Your task to perform on an android device: In the Yatra app, Search for the Arnna Hotel in Mumbai. From September 1, 2023, to September 5, 2023, and reserve the Superior Single Occupancy Room
Image 0: 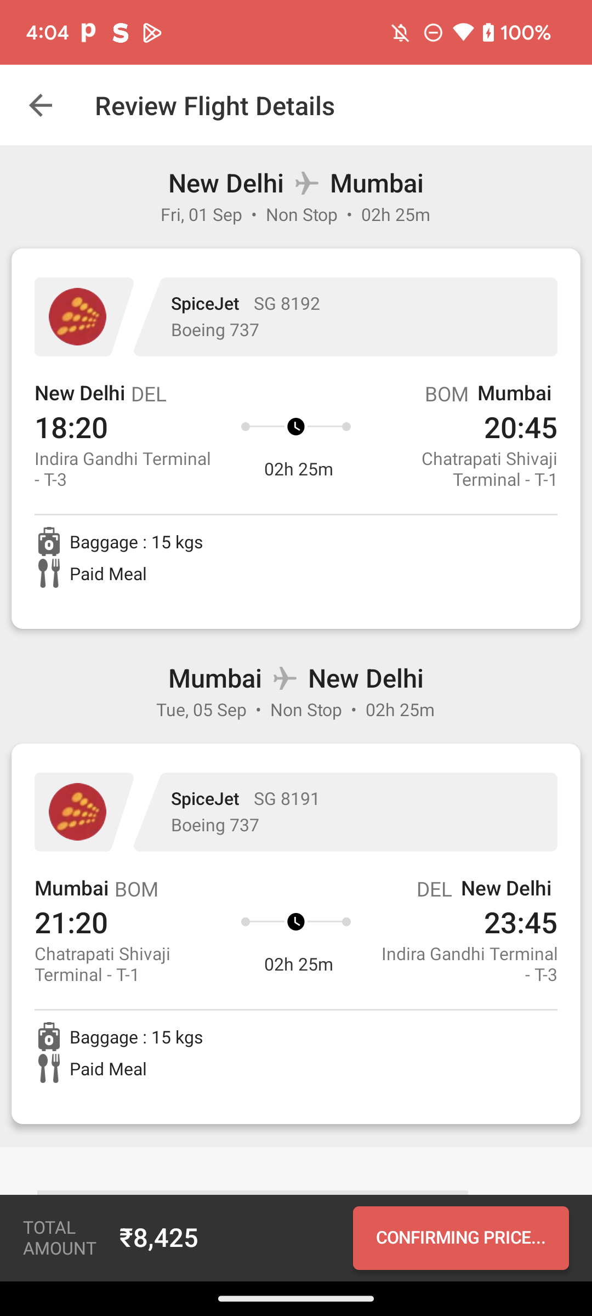
Go back to the Home Screen
Step 0: press back button
Image 1: 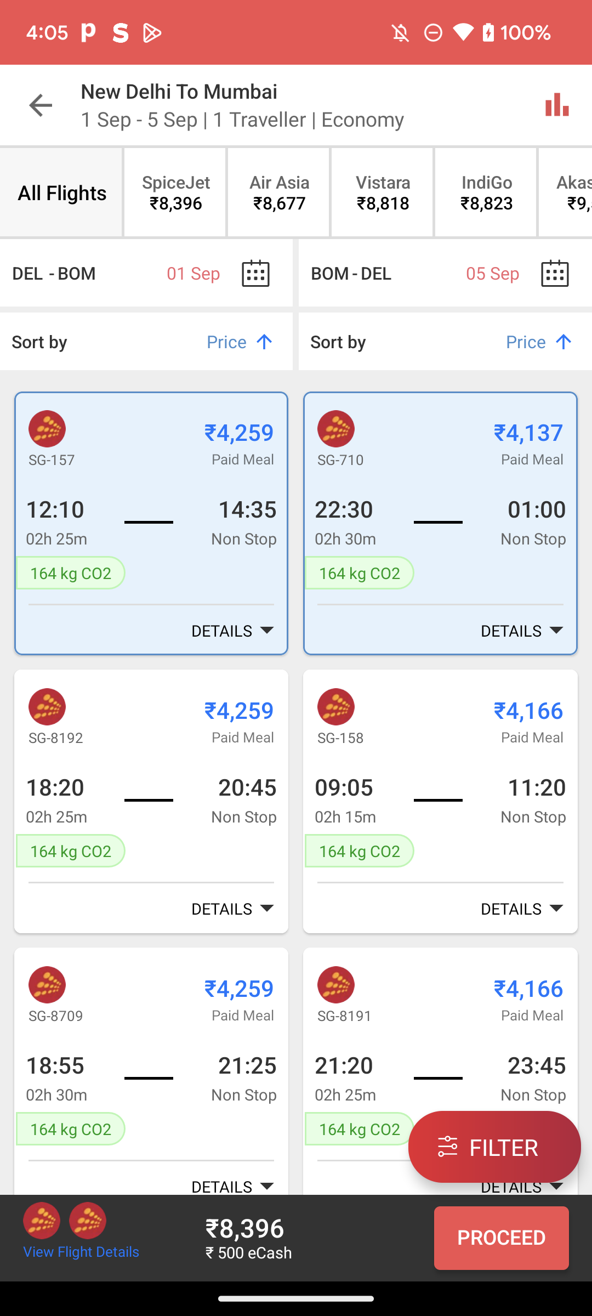
Go back to the Home Screen
Step 1: press back button
Image 2: 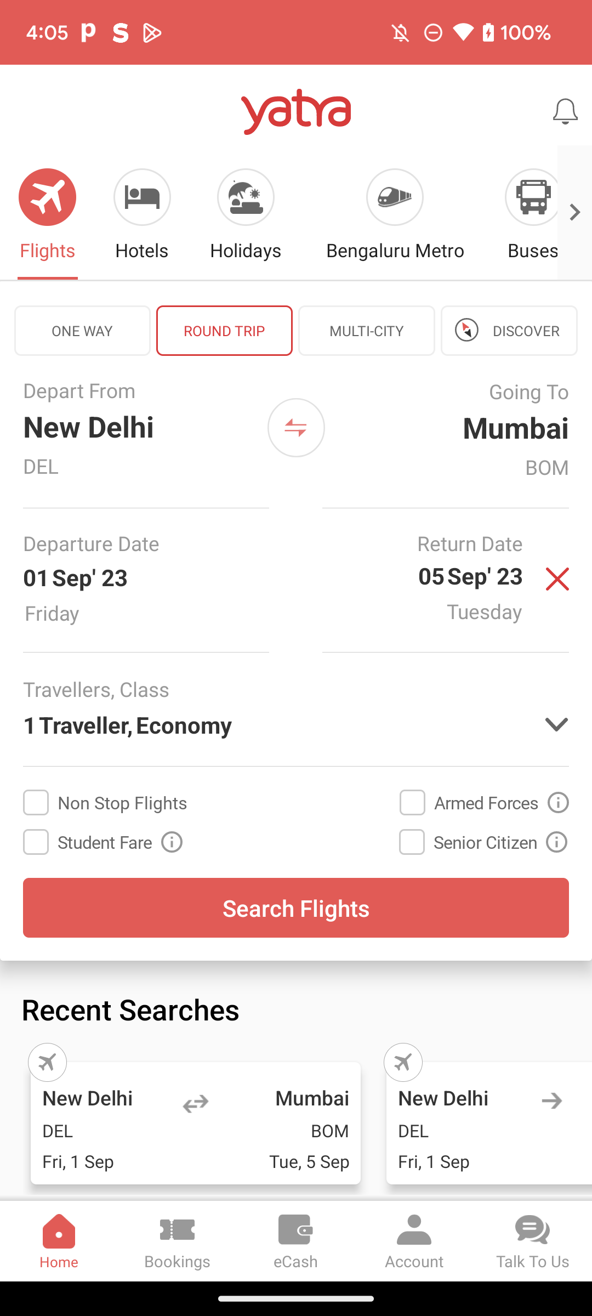
Click on the Hotels Icon at the top of the screen
Step 2: click (130, 213)
Image 3: 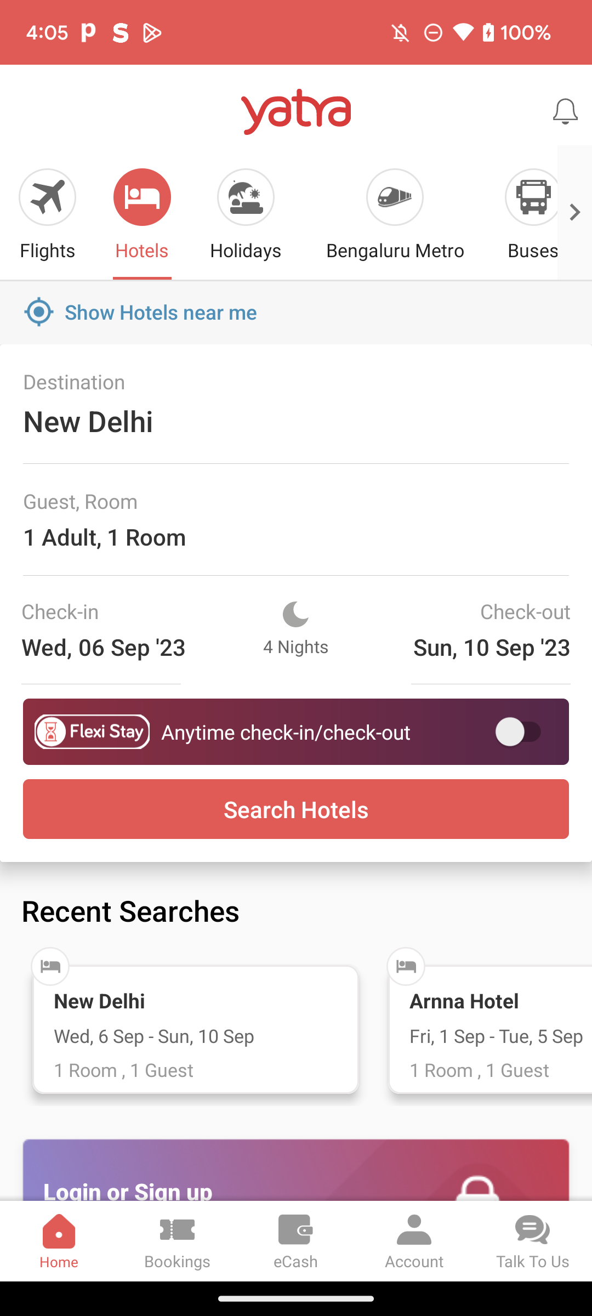
Click on the Destination option
Step 3: click (88, 421)
Image 4: 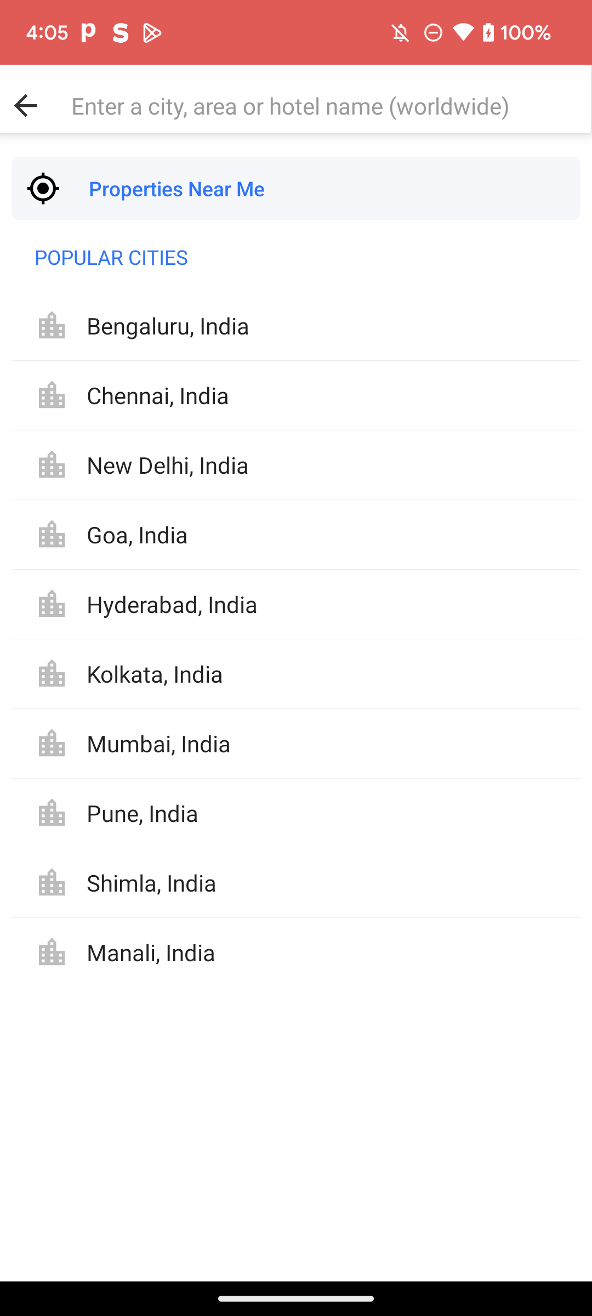
Click on the City , area, or hotel name in the search bar
Step 4: click (323, 105)
Image 5: 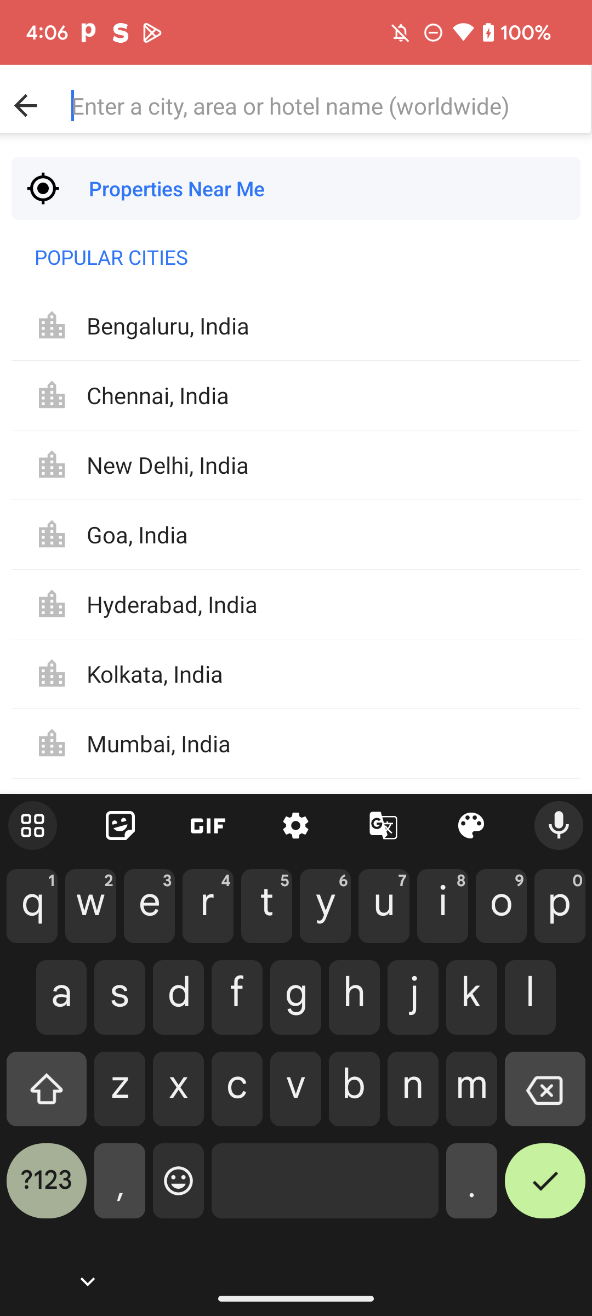
Type "Arnna Hotel Mumbai" in the search bar
Step 5: type "Arnna Hotel Mumbai"
Image 6: 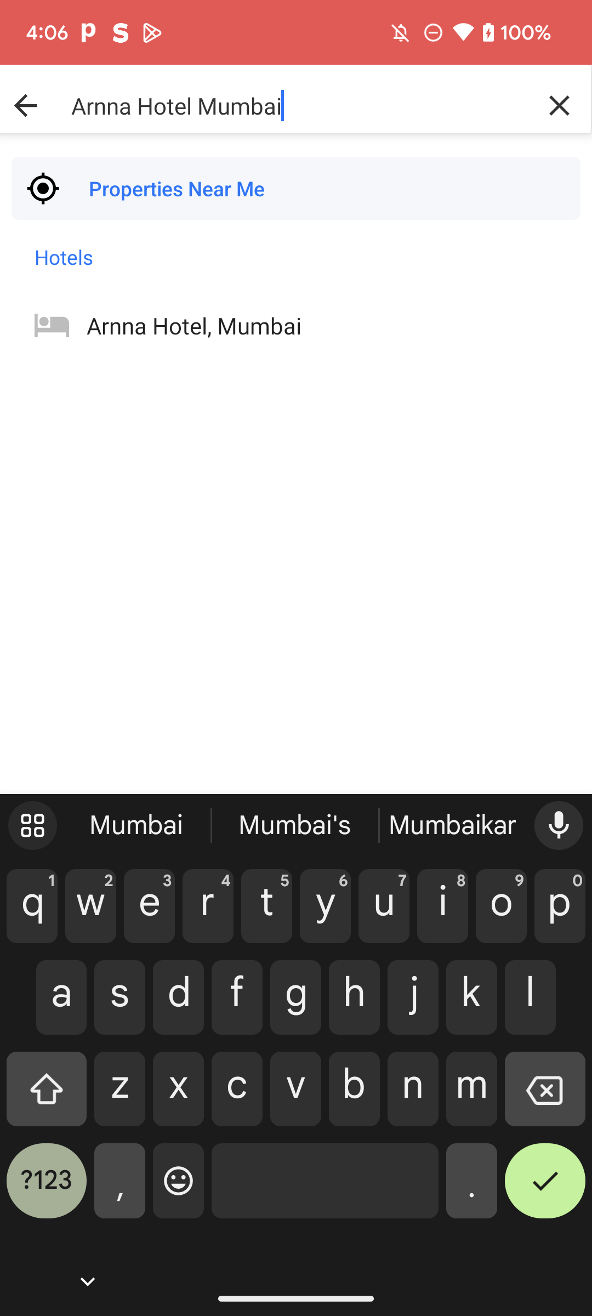
Click on the Arnna hotel Mumbai suggestion
Step 6: click (194, 325)
Image 7: 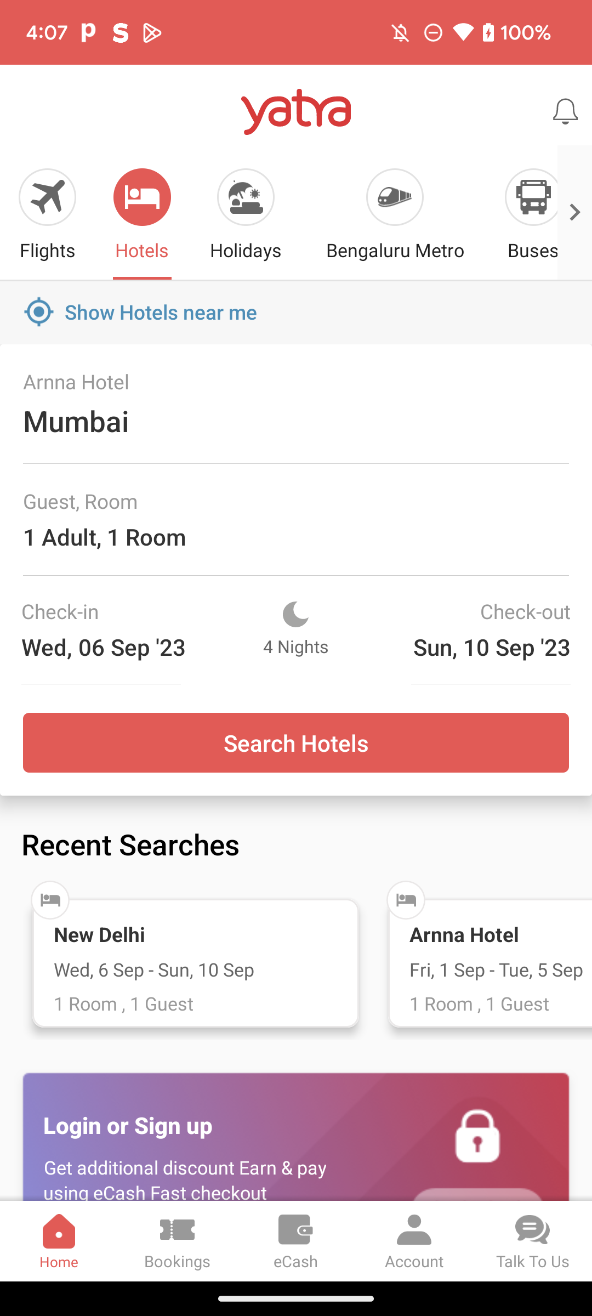
Click on the check-in date
Step 7: click (92, 646)
Image 8: 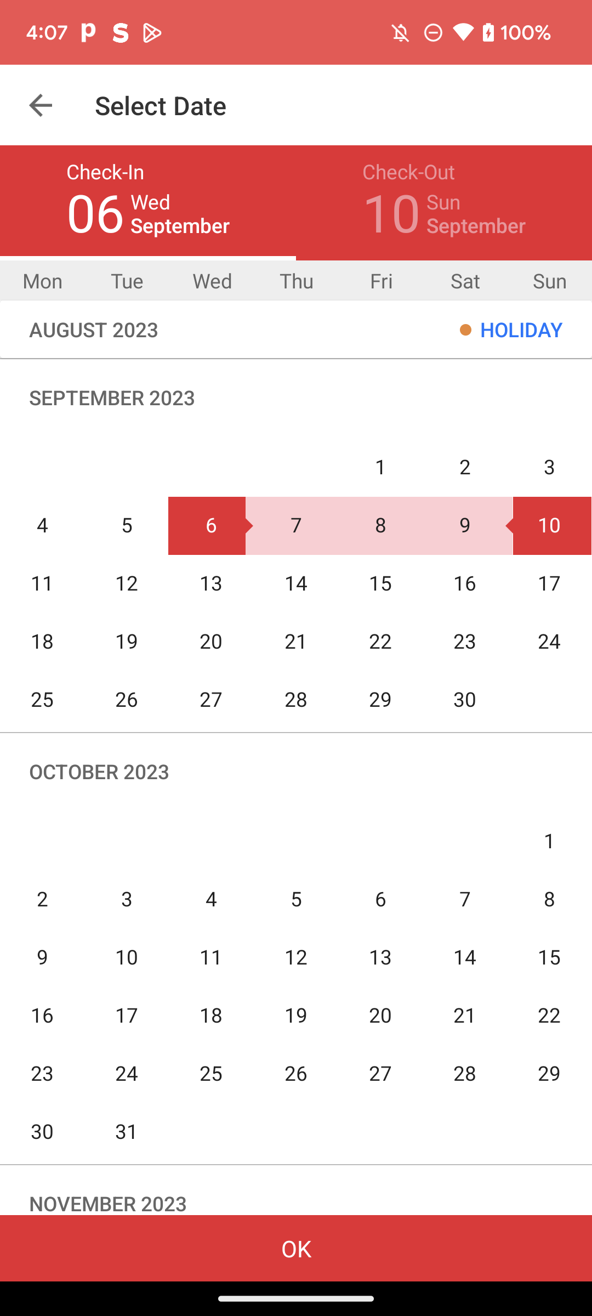
Click on the check-in date of September 1, 2023
Step 8: click (380, 468)
Image 9: 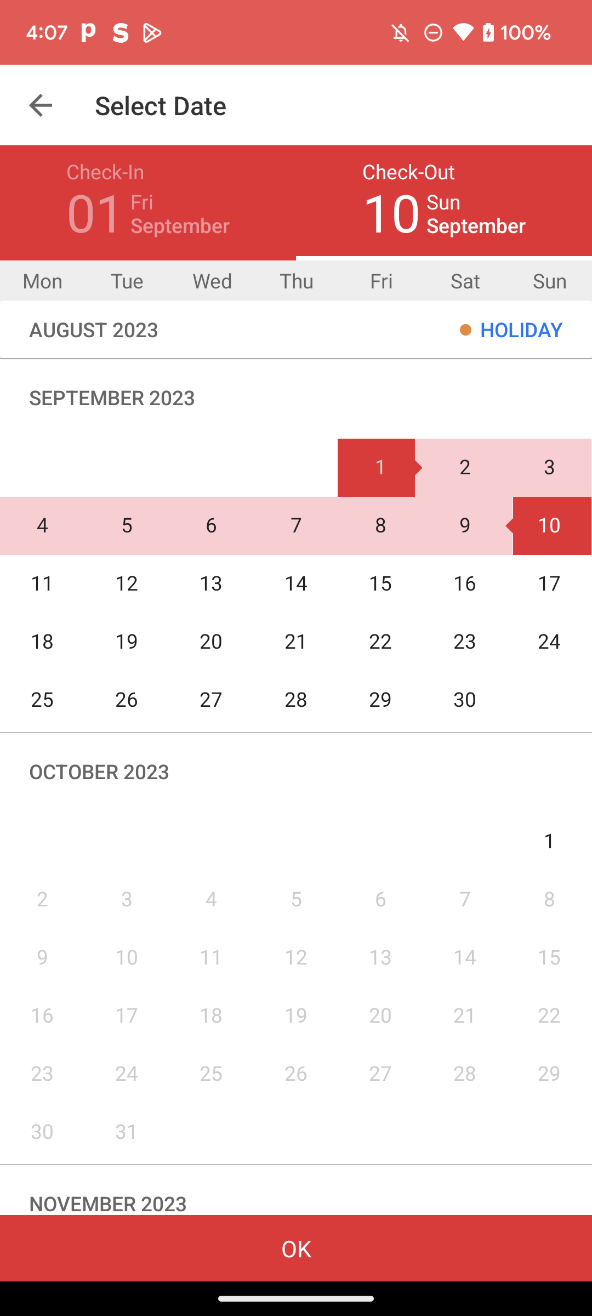
Click on the check-out date of September 5, 2023
Step 9: click (127, 525)
Image 10: 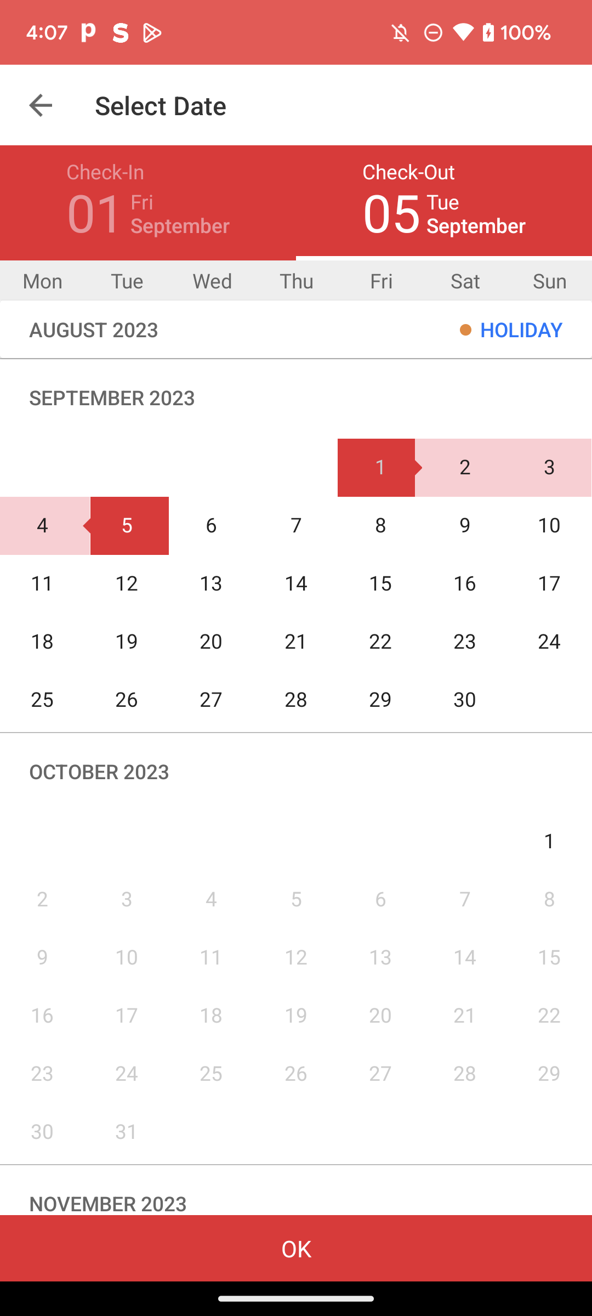
Click on the Ok button at the bottom of the screen
Step 10: click (533, 1241)
Image 11: 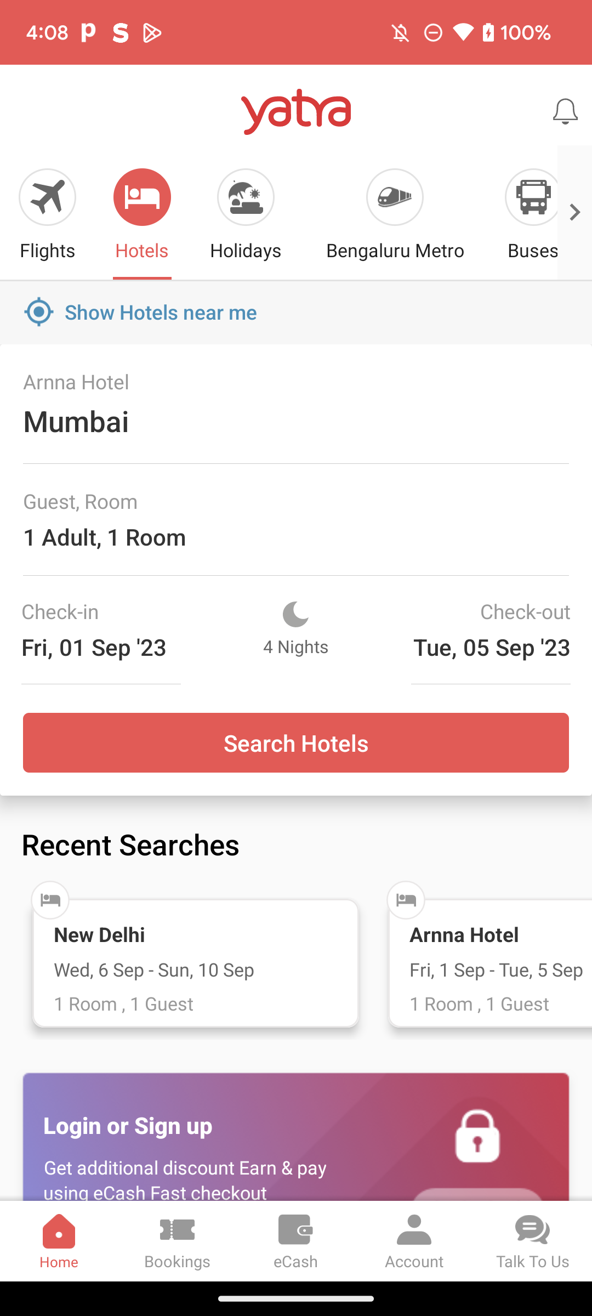
Click on the Search Hotels button
Step 11: click (296, 742)
Image 12: 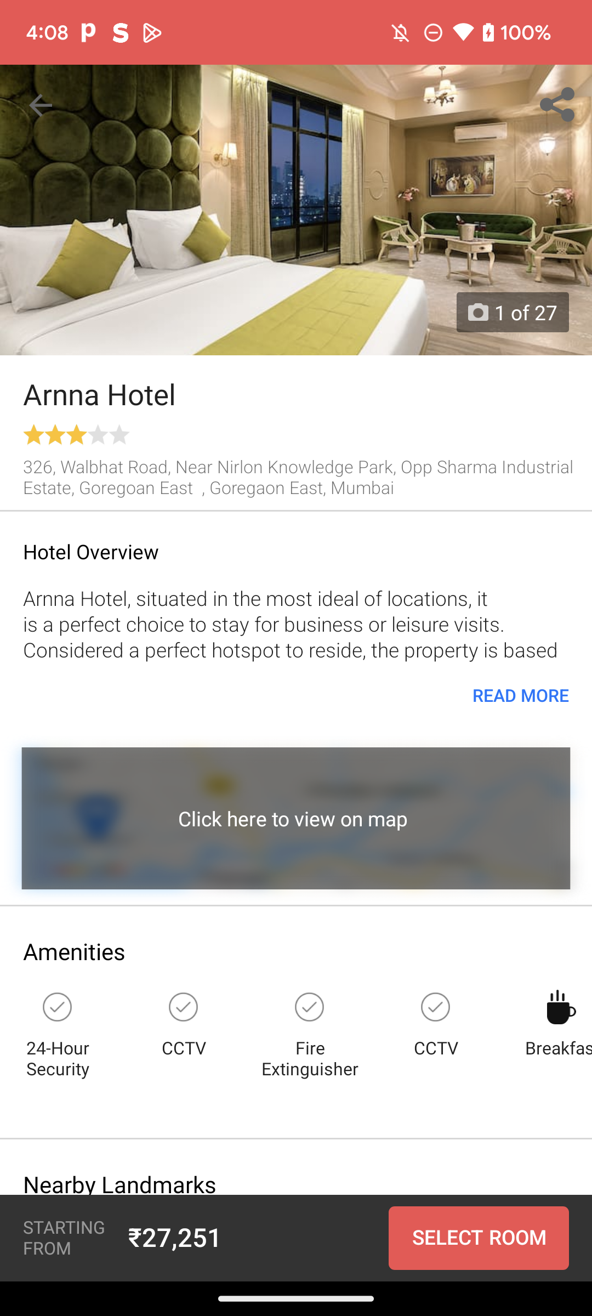
Click on the Select Room button at the bottom-right of the screen
Step 12: click (361, 1250)
Image 13: 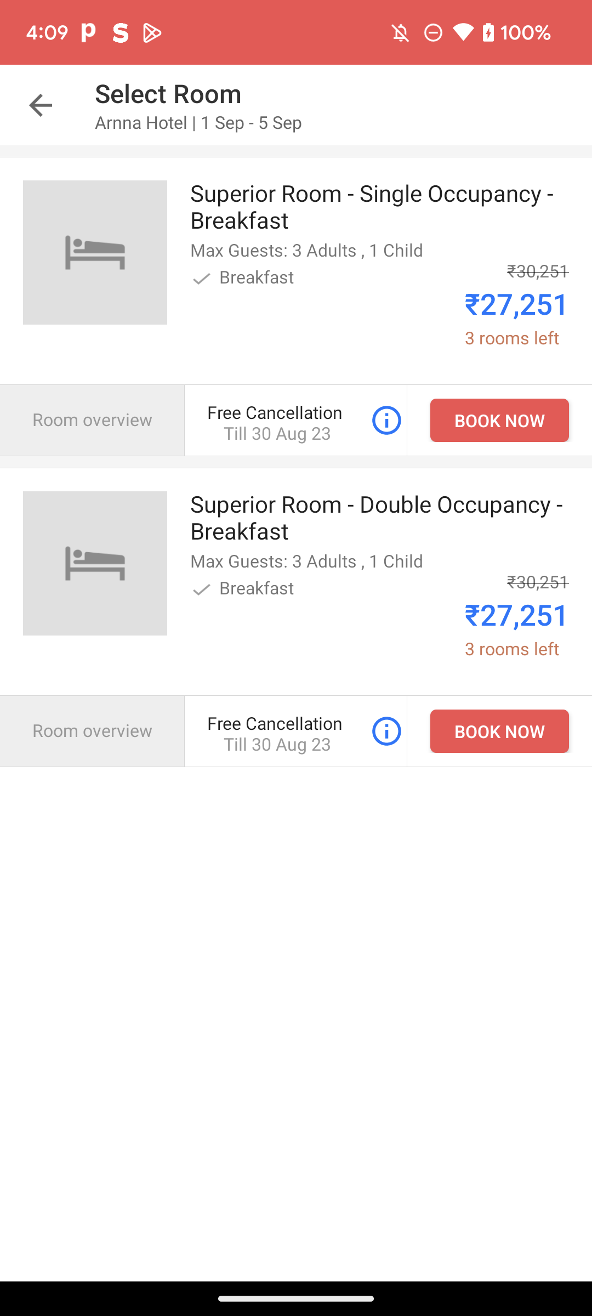
Click on the Book Now option for the Superior Single Occupancy Room
Step 13: click (499, 420)